Your task to perform on an android device: Remove the NTS Dancing Monkey Musical Infant's Toy from my Shopsy app cart.
Image 0: 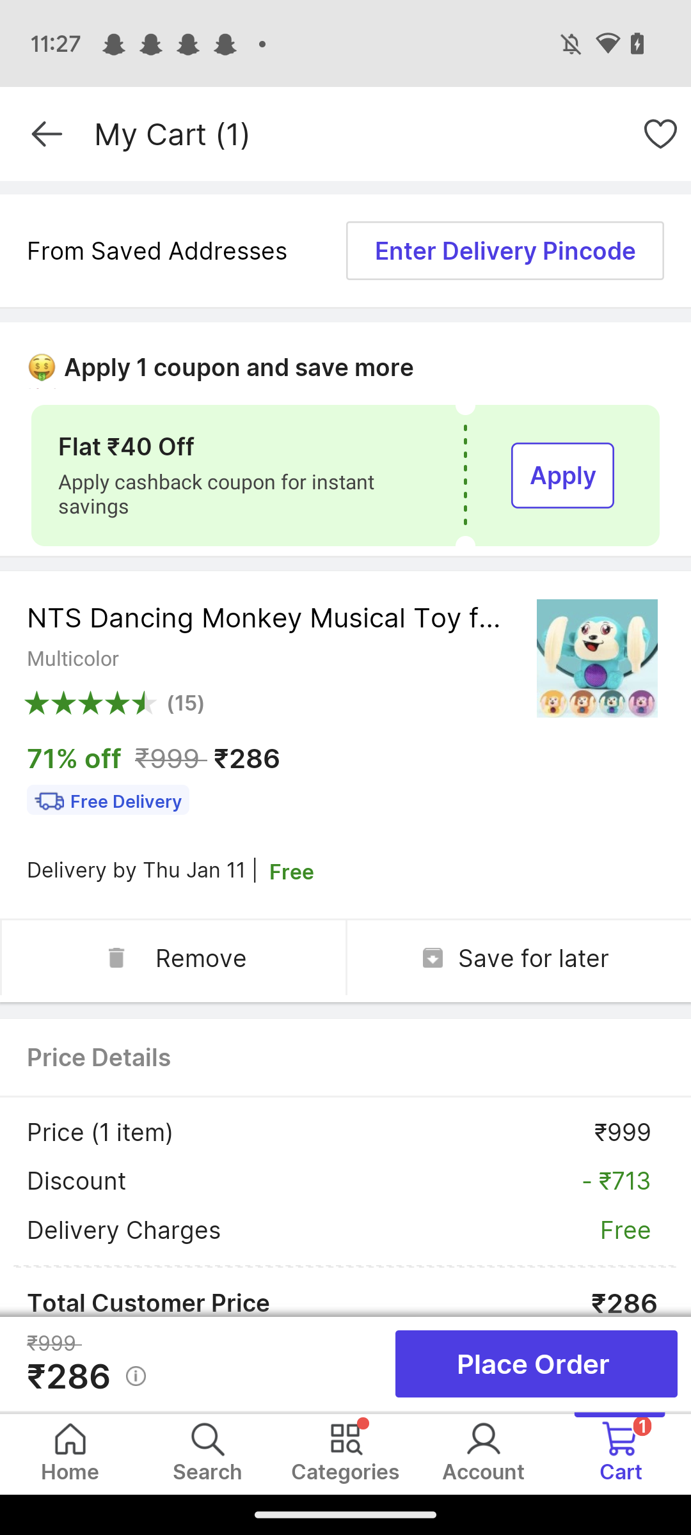
Click on the Remove button of the "NTS Dancing Monkey toy"tab.
Step 0: click (132, 966)